Your task to perform on an android device: I don't want to use my mobile data for downloading learning videos and others in this Memerise app. Enable the Wi-Fi mode to download content from this app.
Image 0: 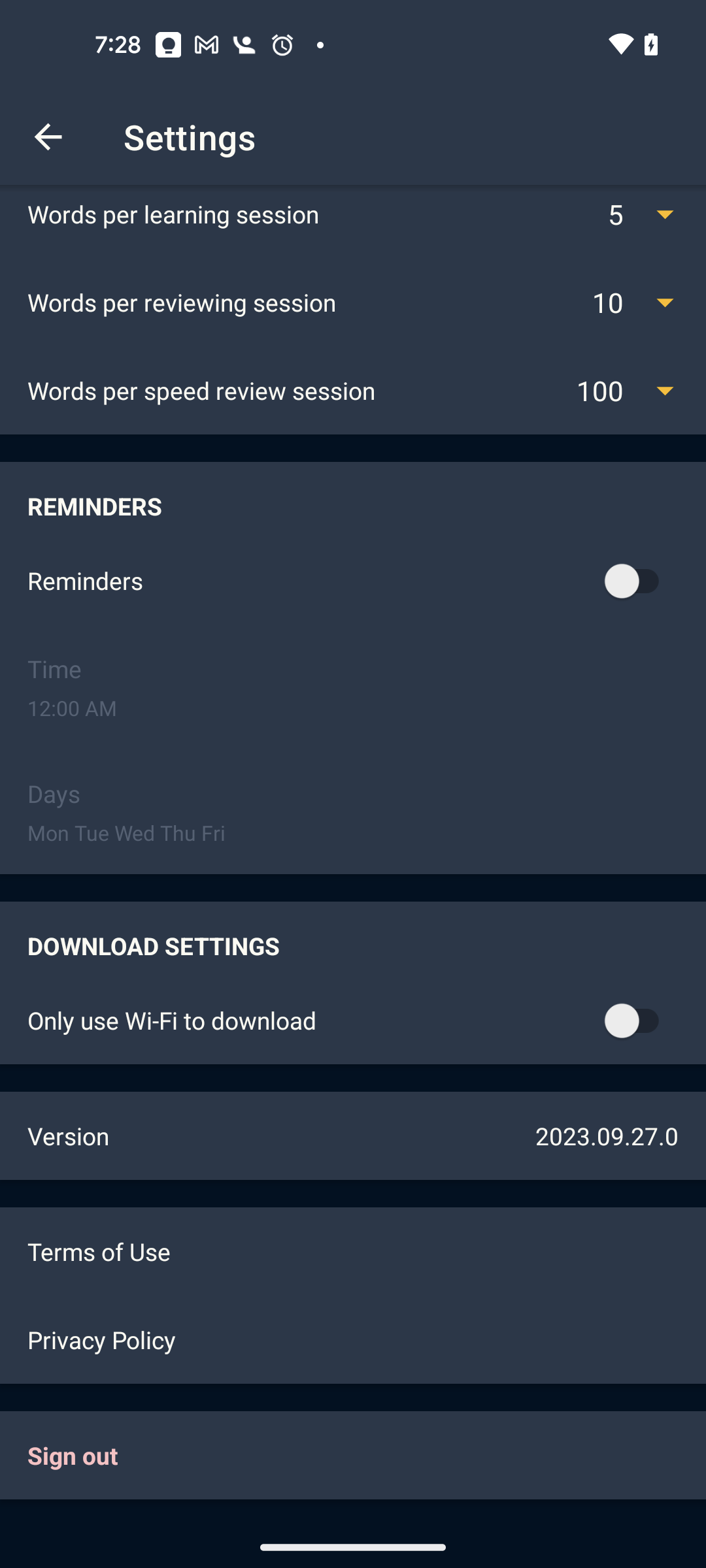
Swipe right the Only use Wi-Fi to download bar in the download settings
Step 0: scroll left